Your task to perform on an android device: I want a Wafer Recheado Mil Folhas 80g from Biscoiteria category because i am hungry, therefore add it to the Cart on the UaiRango app.
Image 0: 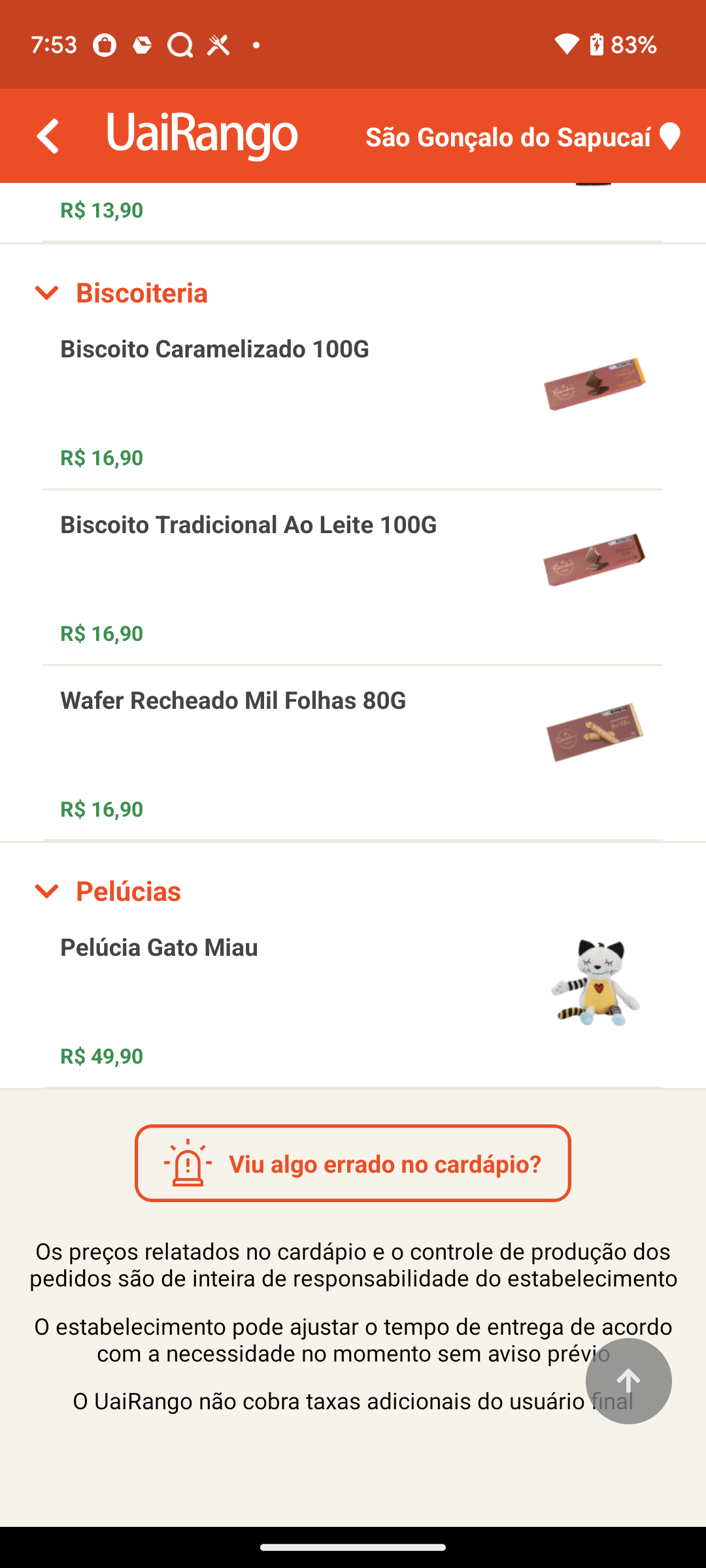
Click on the Wafer Recheado Mil Folhas 80g
Step 0: click (233, 699)
Image 1: 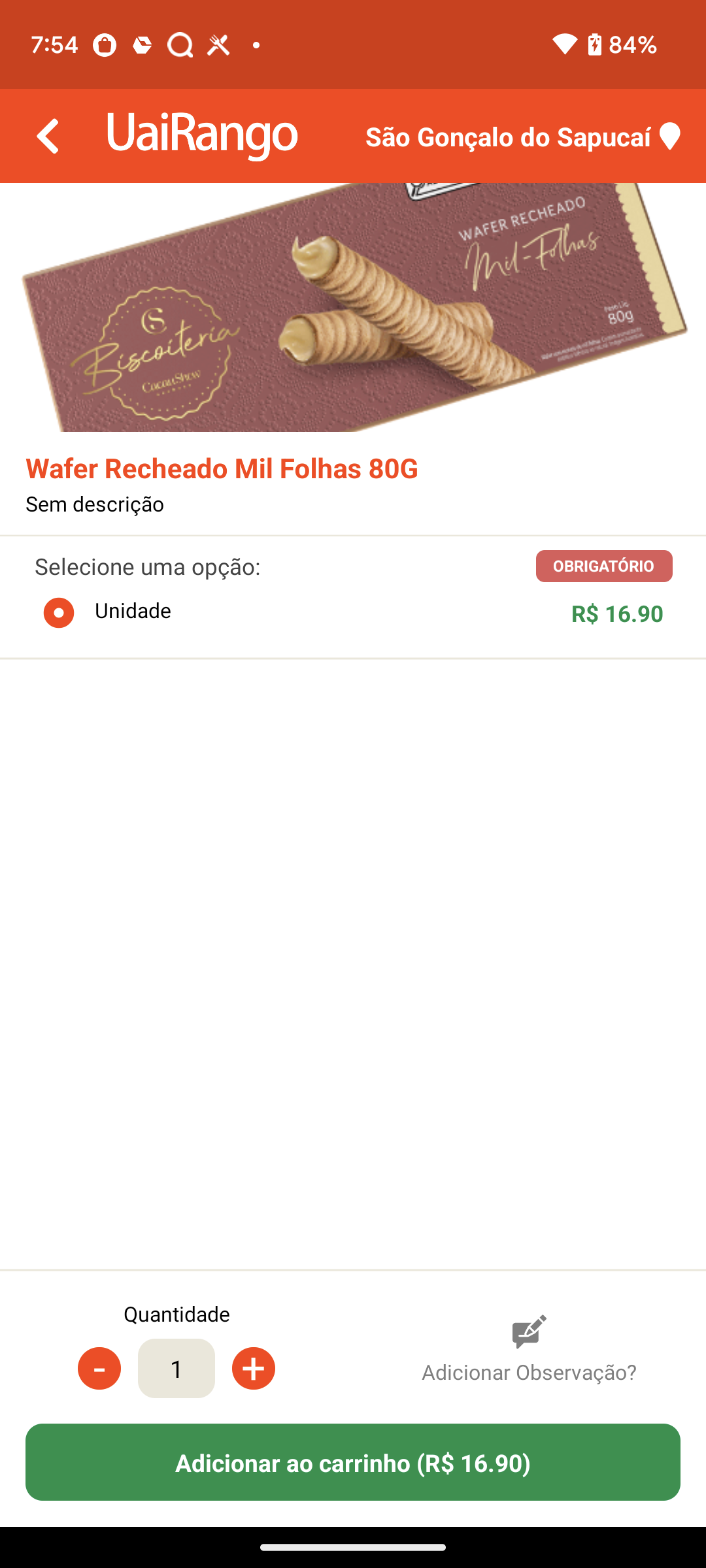
Click on  Adicionar ao carrinho at the bottom of the screen
Step 1: click (353, 1462)